Your task to perform on an android device: I want to view the schedule of the train from Berlin to Ulm from 8:04 a.m. to 1:44 p.m. in the Omio app.
Image 0: 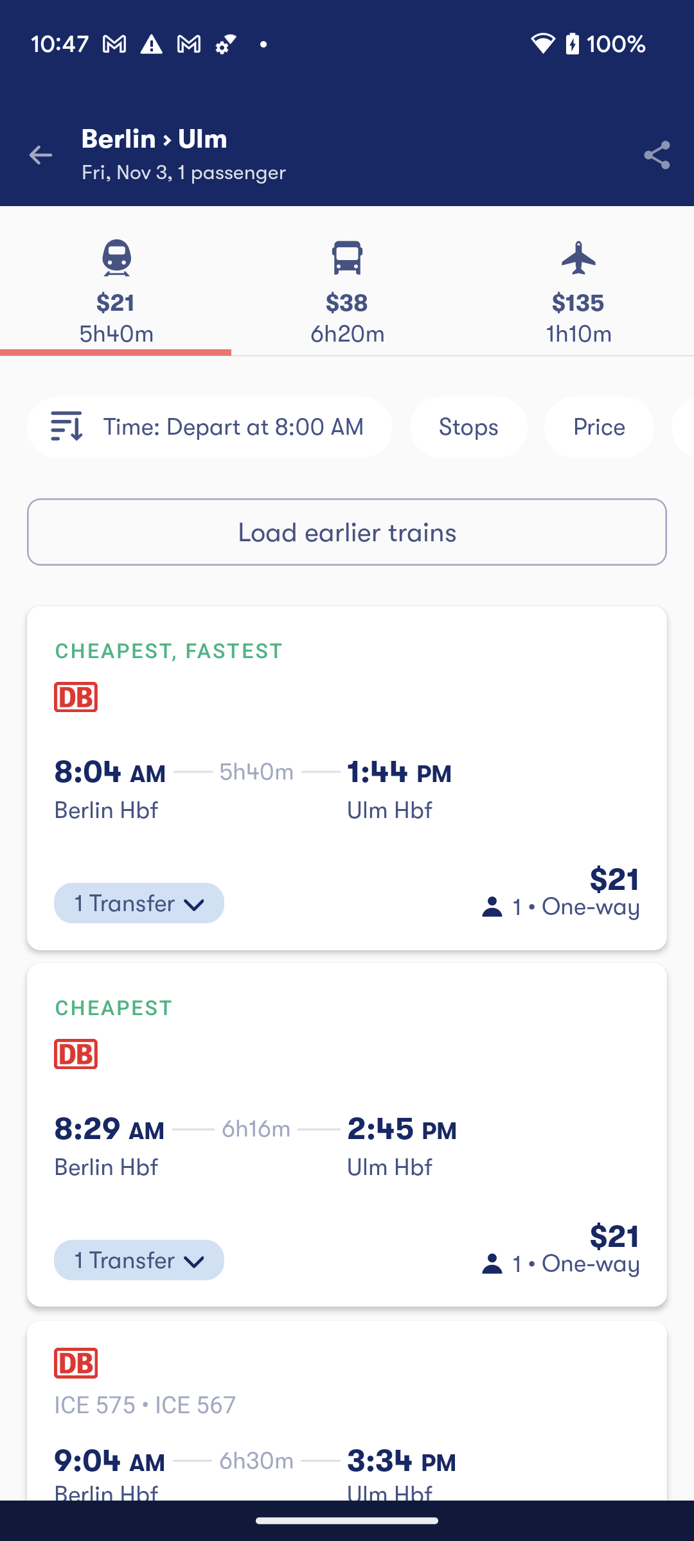
Click on the 8:04 a.m. to 1:44 p.m. train section to view the schedule of this train.
Step 0: click (256, 771)
Image 1: 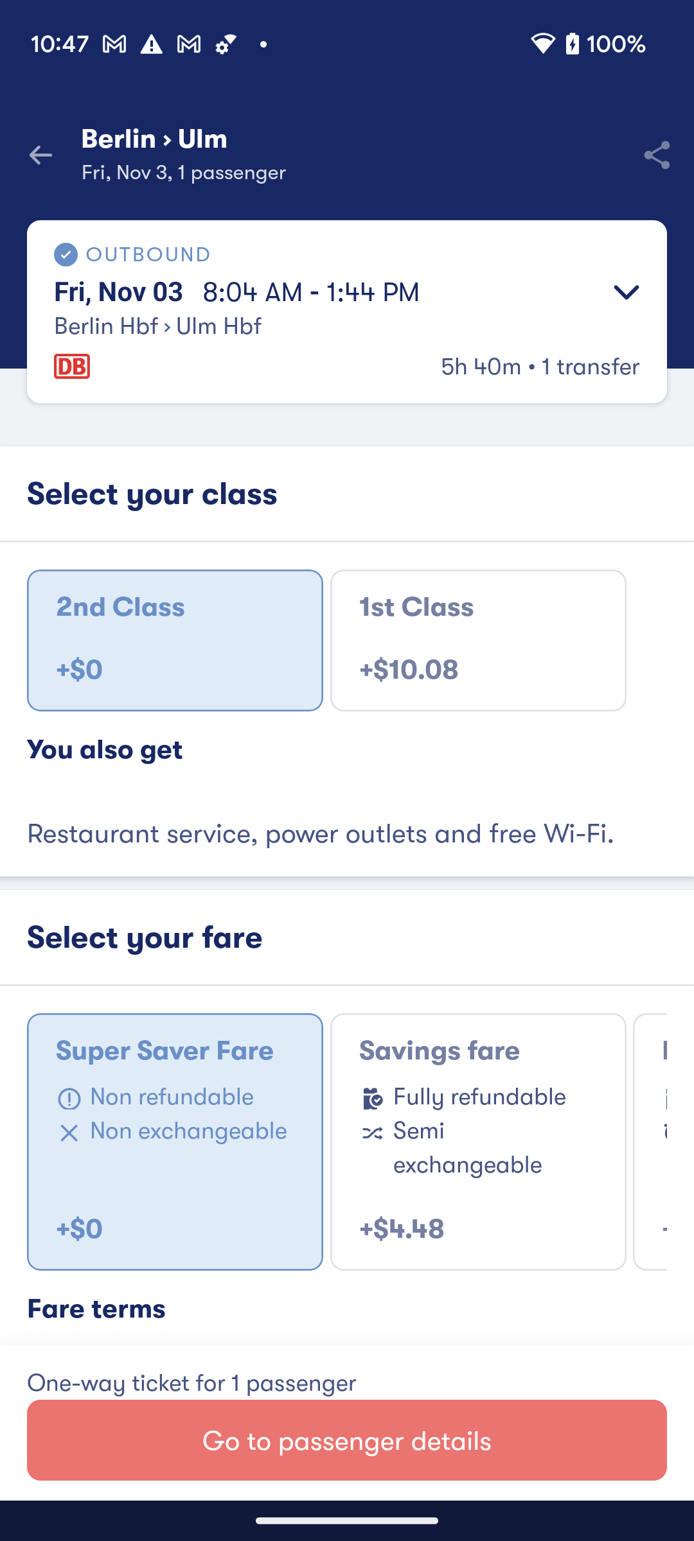
Click on the Drop down button of the Fri, Nov 03 to view the schedule of this train.
Step 1: click (346, 304)